Your task to perform on an android device: I will view the weather history to keep myself updated about the weather.
Image 0: 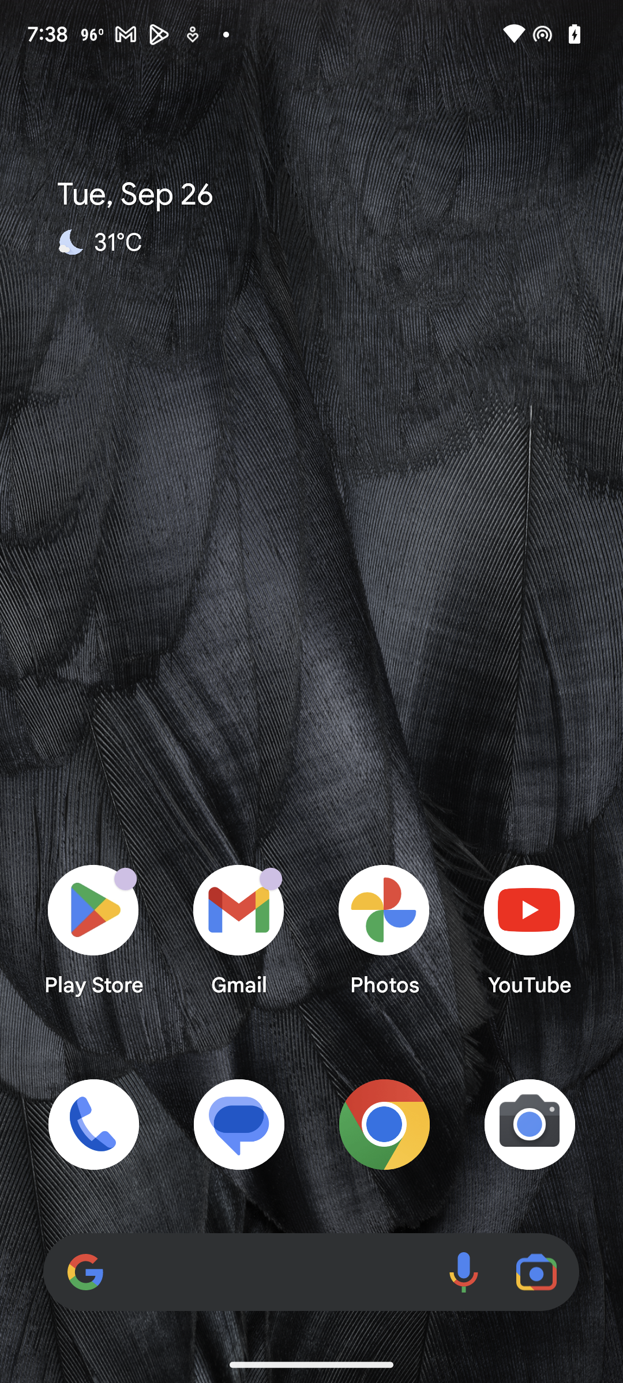
Open weather app.
Step 0: open app "Weather"
Image 1: 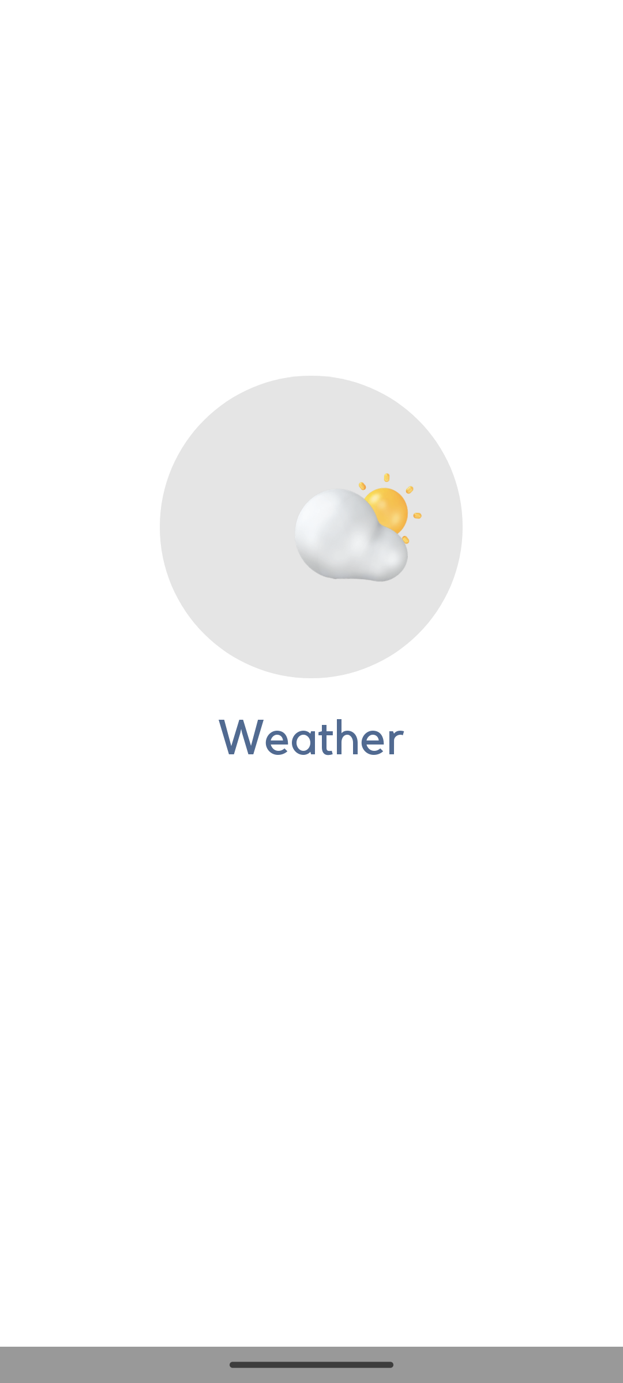
Open weather app.
Step 1: wait
Image 2: 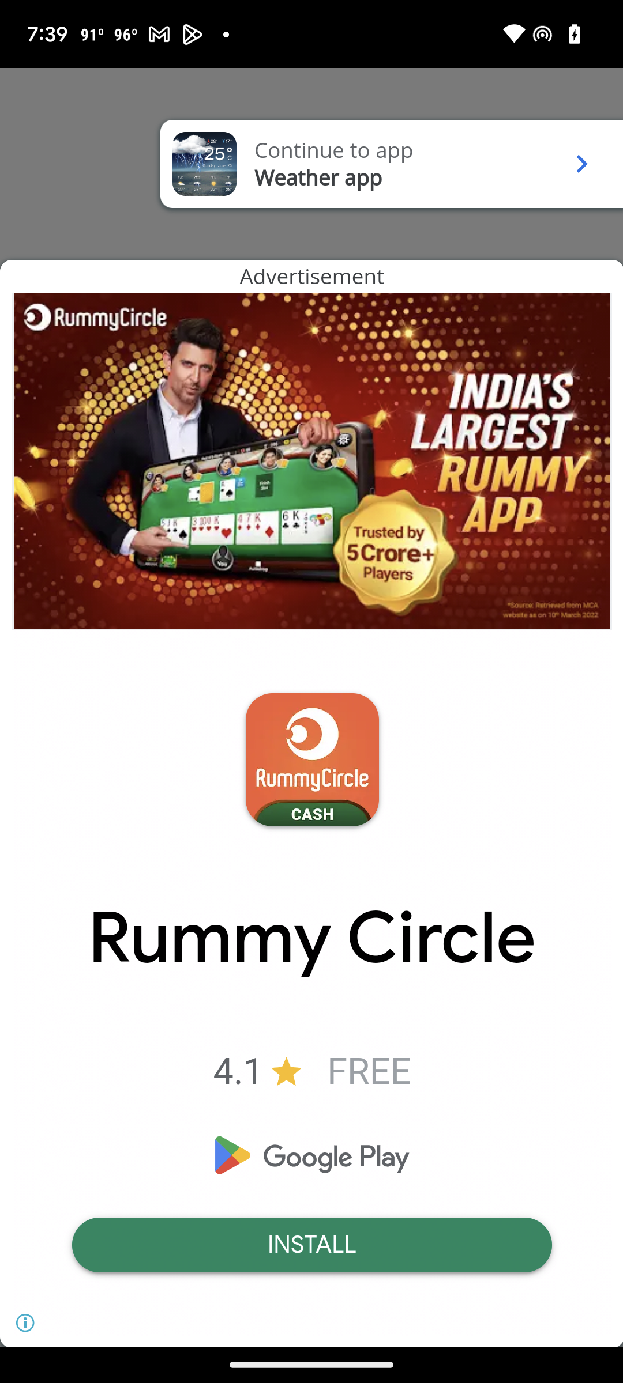
Click on continue to app.
Step 2: click (336, 158)
Image 3: 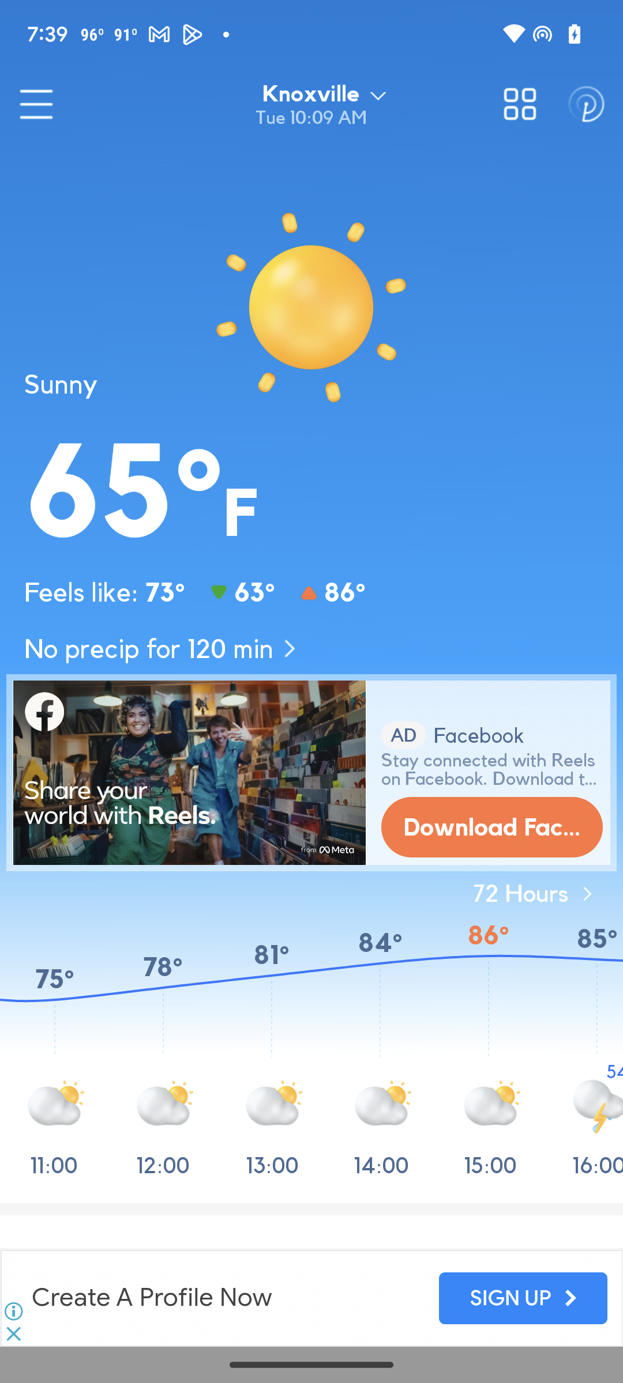
Click on 72 Hours.
Step 3: click (520, 893)
Image 4: 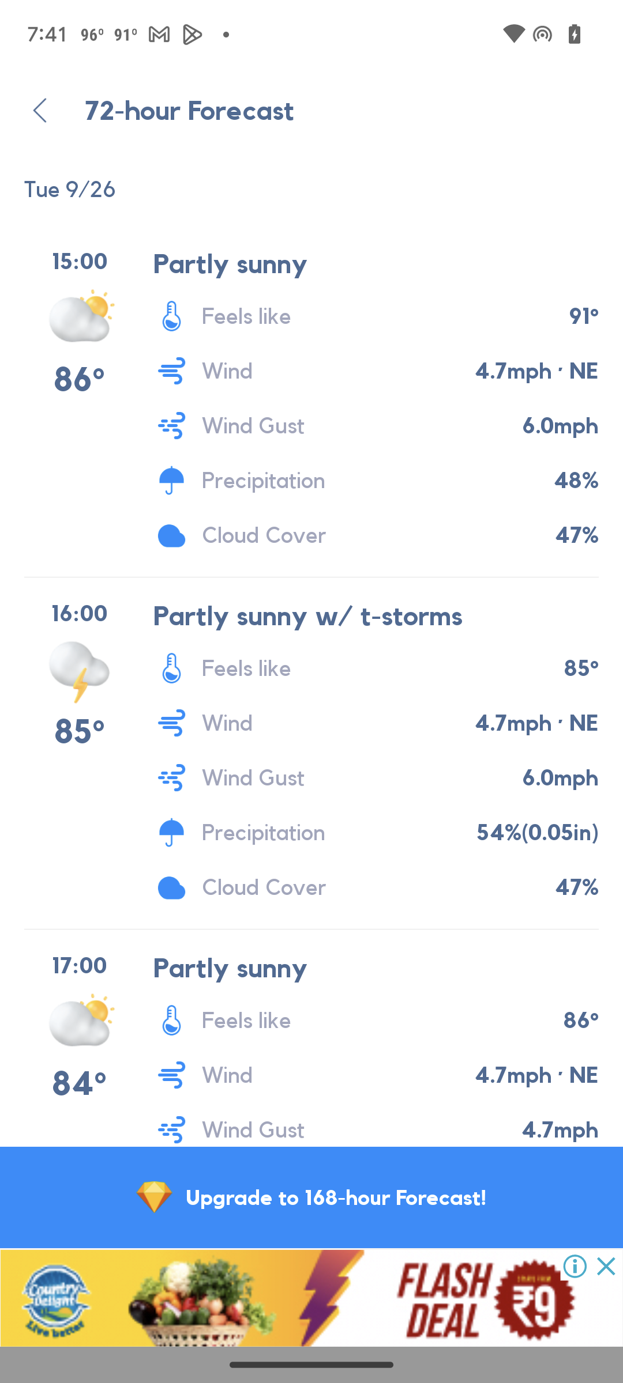
Scroll up.
Step 4: scroll down